Your task to perform on an android device: I believe that the word Project file is appropriate for use. Rename the Project folder to the Project file."
Image 0: 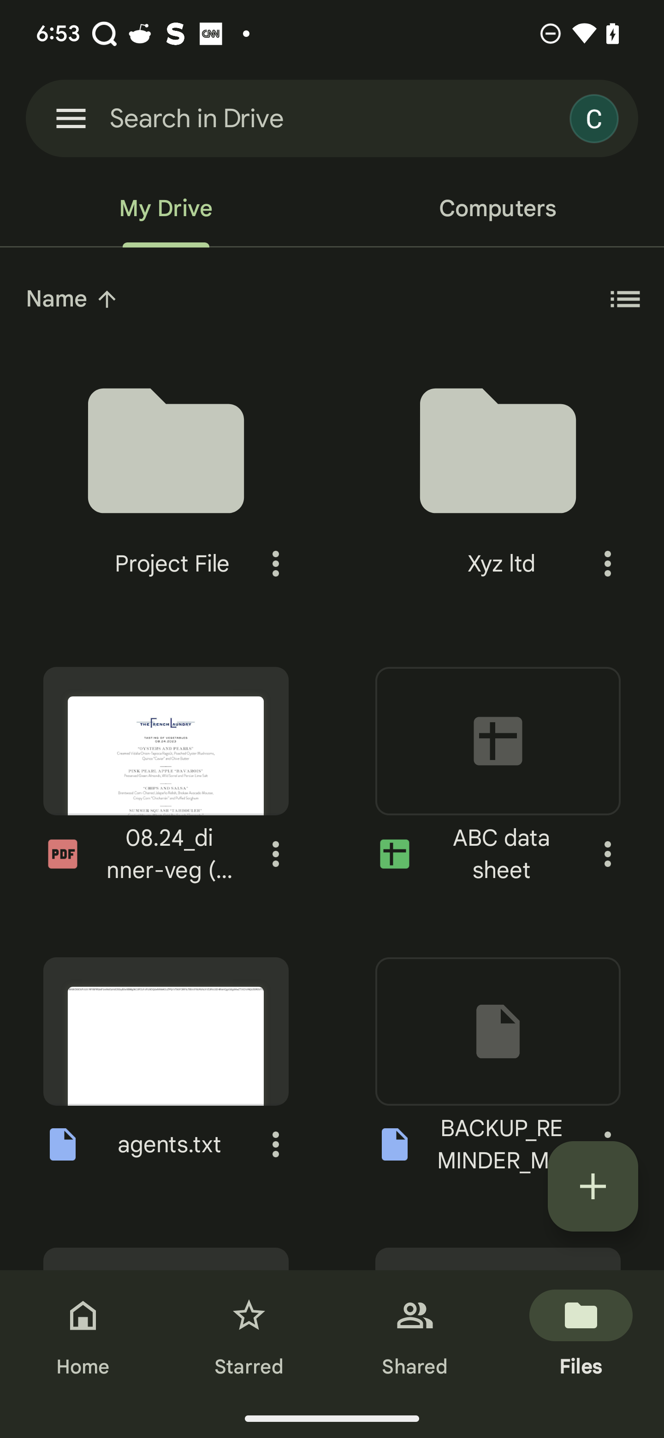
Click on the more option to delete the file
Step 0: click (276, 564)
Image 1: 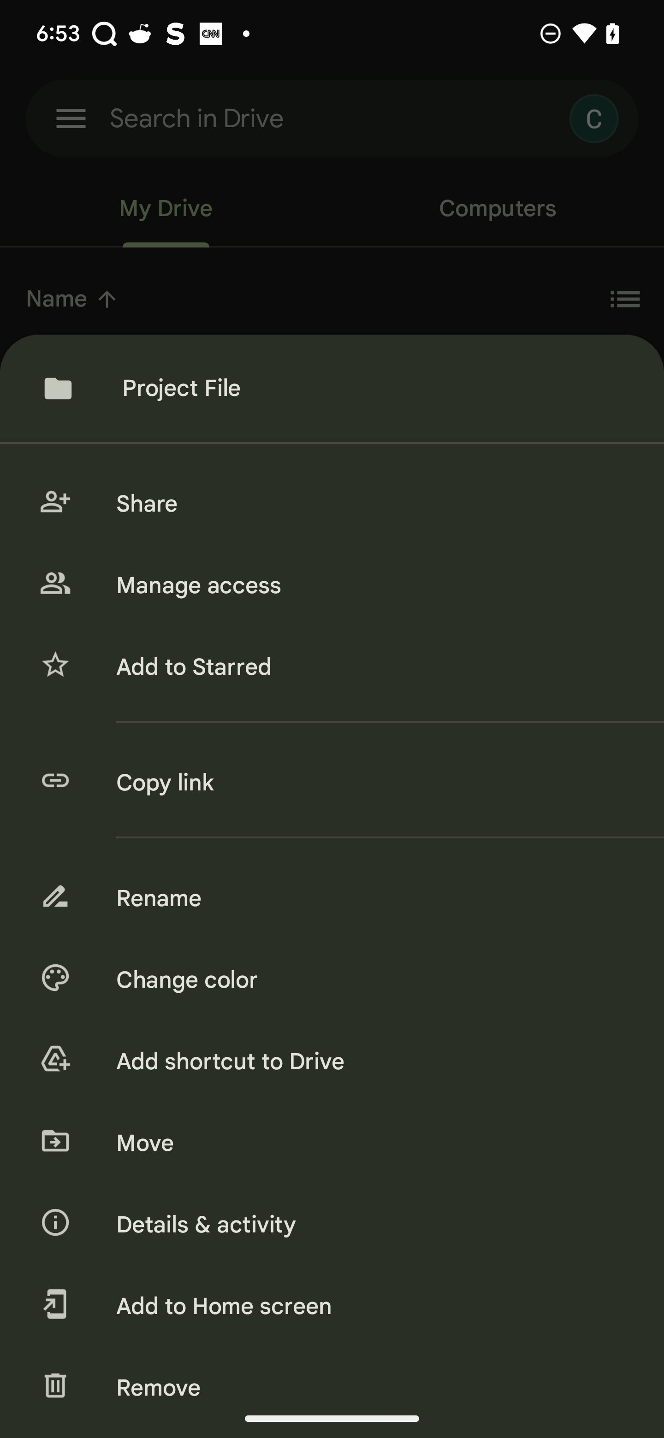
Click on the remove option
Step 1: click (370, 1388)
Image 2: 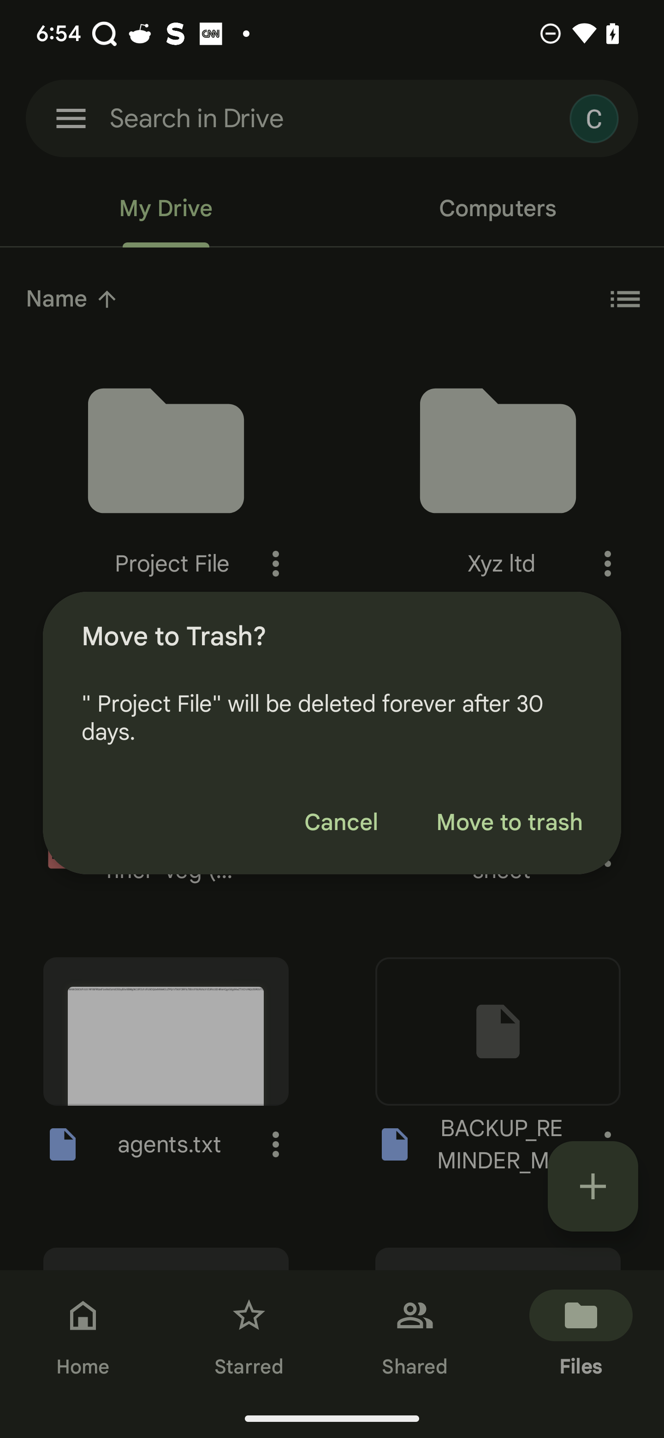
Click on the move to trash option
Step 2: click (509, 823)